Your task to perform on an android device: I'd want to use the LeafSnap app to identify a plant from my gallery so I can learn more about it.
Image 0: 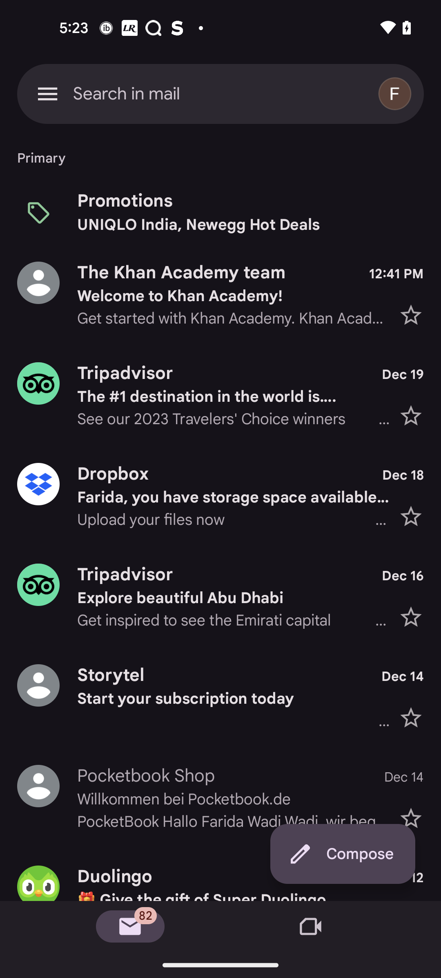
Open the LeafSnap app
Step 0: open app "LeafSnap"
Image 1: 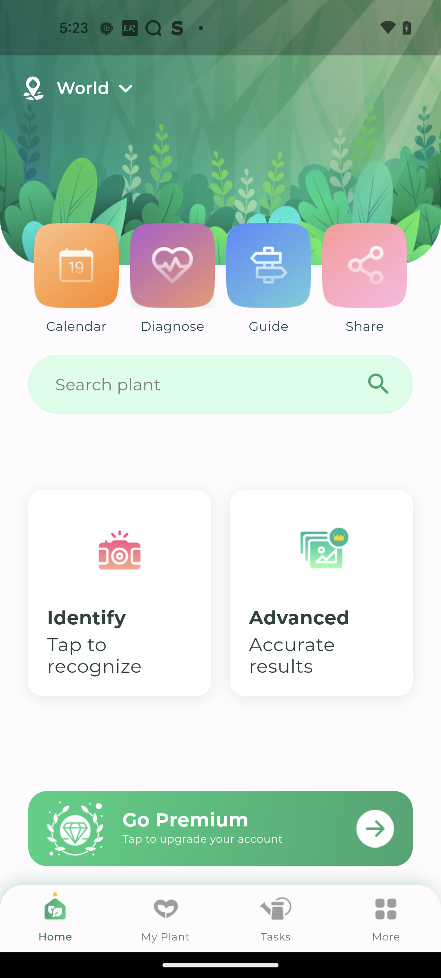
Click on the Identify
Step 1: click (120, 593)
Image 2: 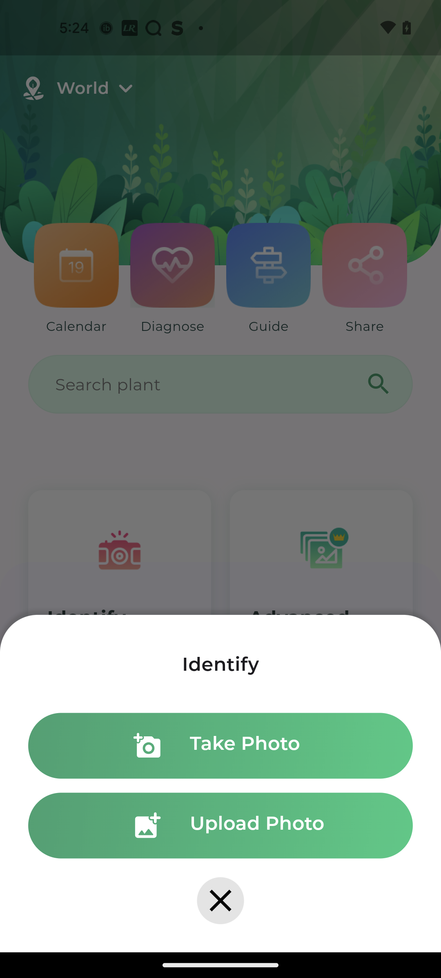
Click on the Upload Photo
Step 2: click (220, 825)
Image 3: 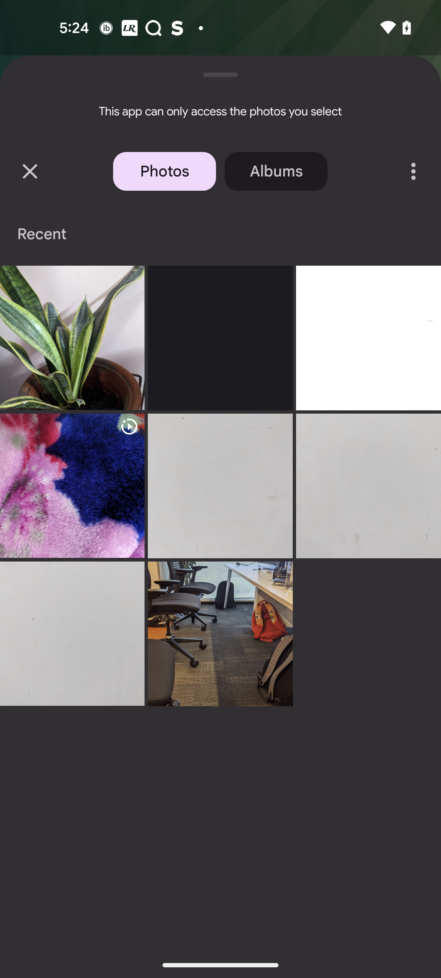
Click on the first image 
Step 3: click (72, 338)
Image 4: 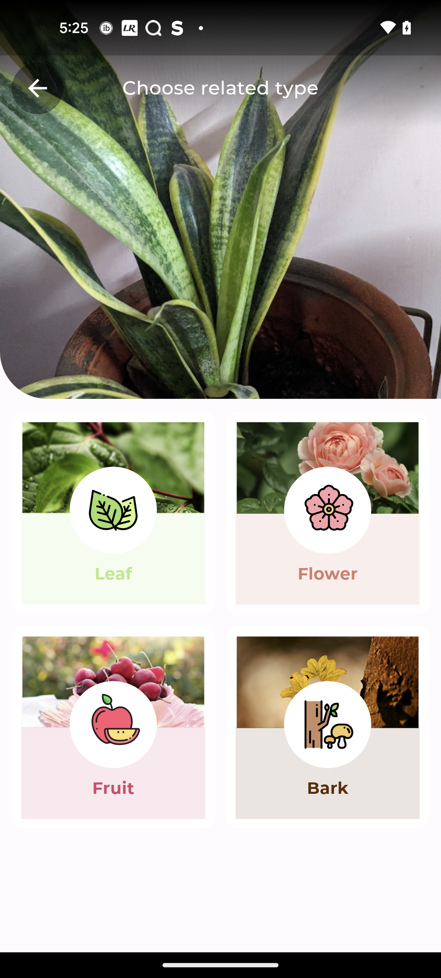
Click on the leaf
Step 4: click (113, 513)
Image 5: 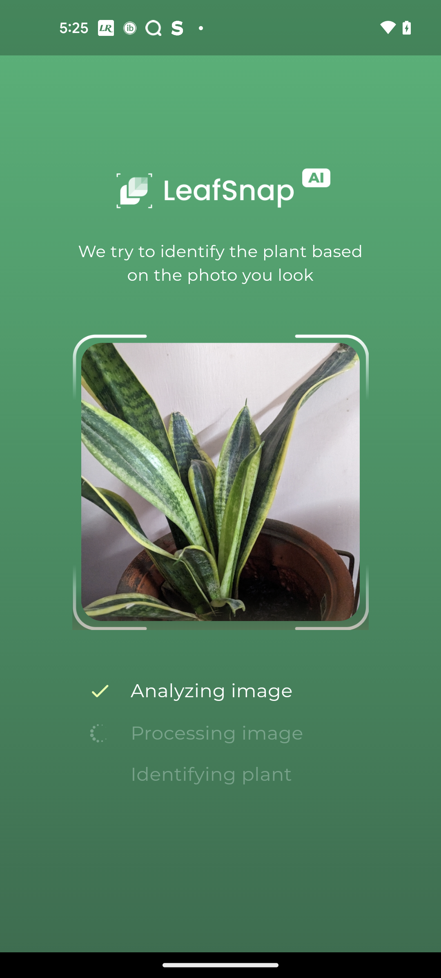
Click on the leaf
Step 5: wait
Image 6: 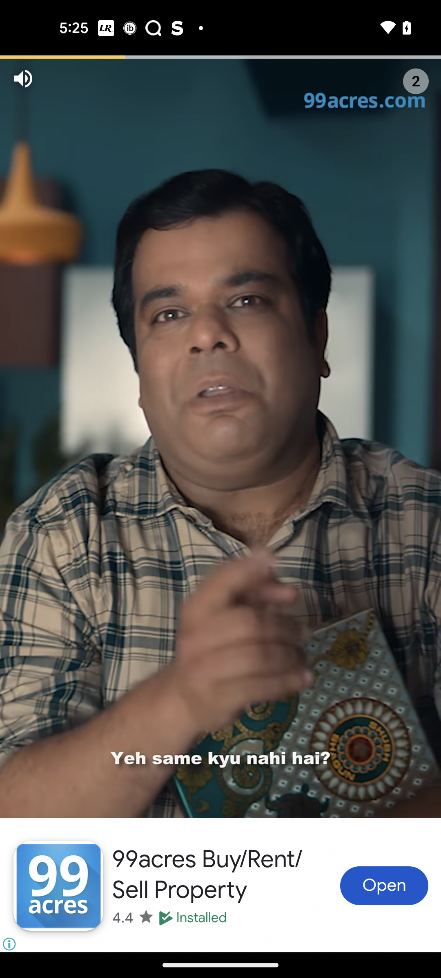
Click on the leaf
Step 6: wait
Image 7: 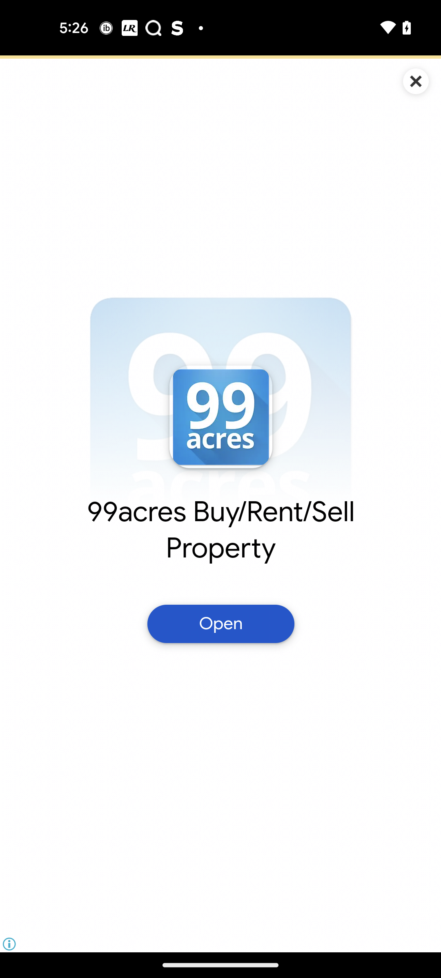
Click on the leaf
Step 7: wait